Your task to perform on an android device: Look for the Drill machines in the Tools & Hardware category in the Snapdeal app.
Image 0: 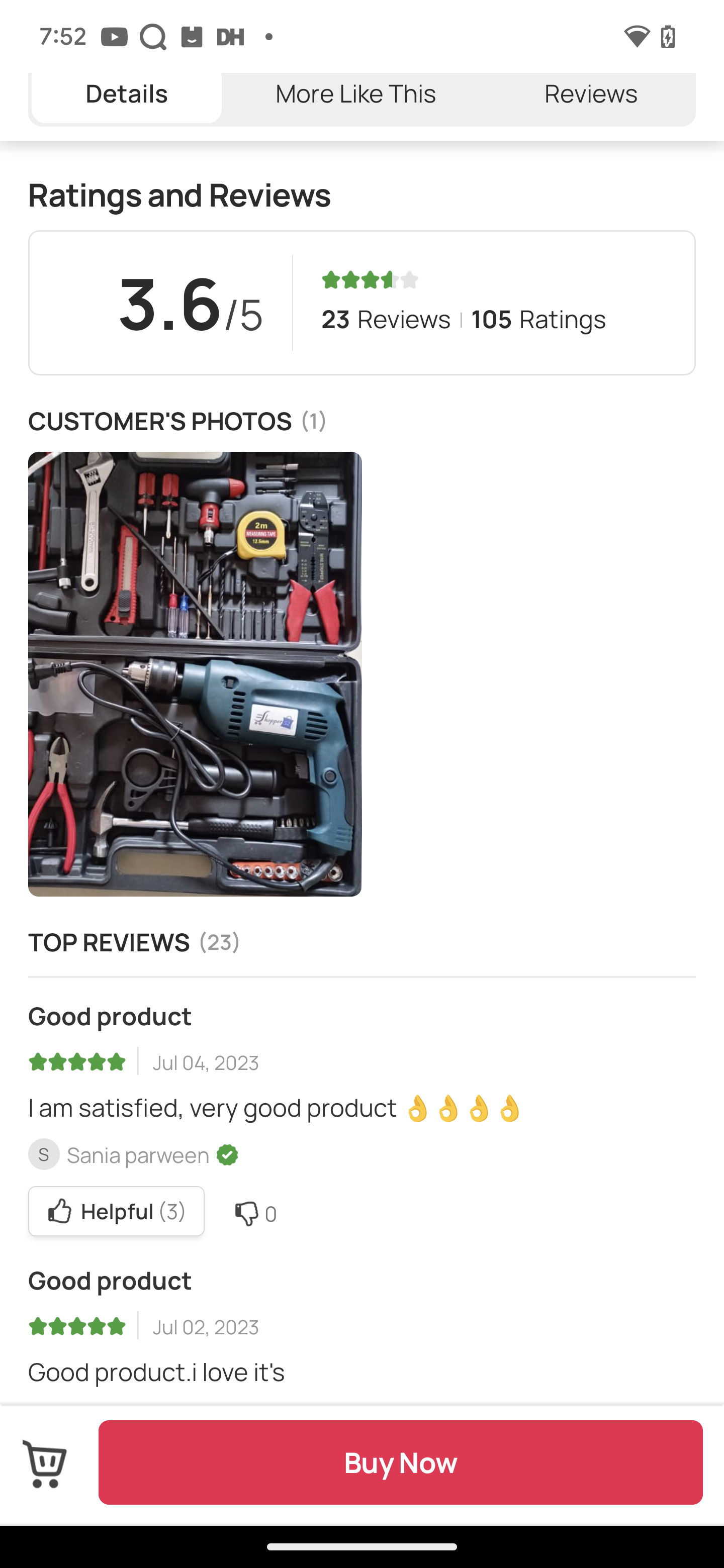
Go back to the previous page
Step 0: press back button
Image 1: 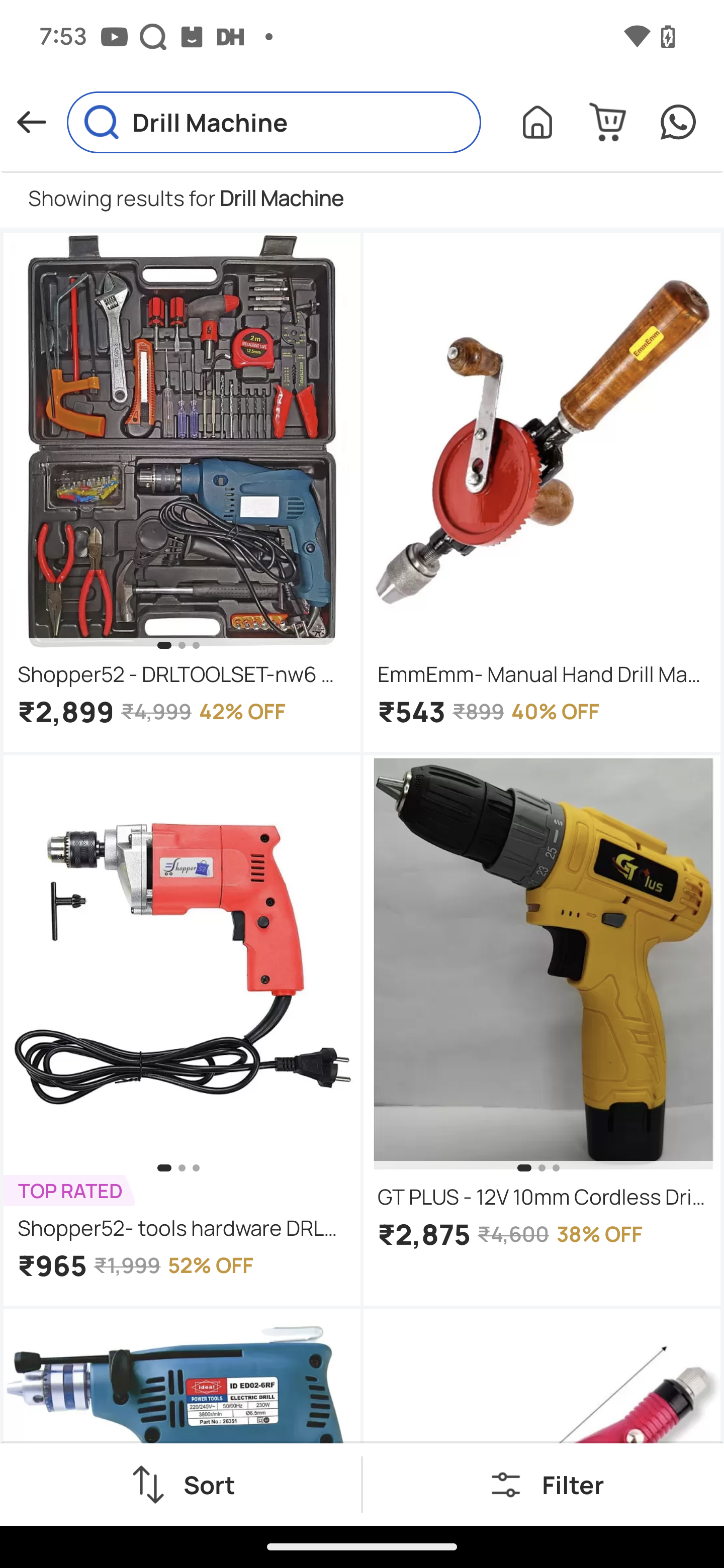
Click on the filter button
Step 1: click (573, 1484)
Image 2: 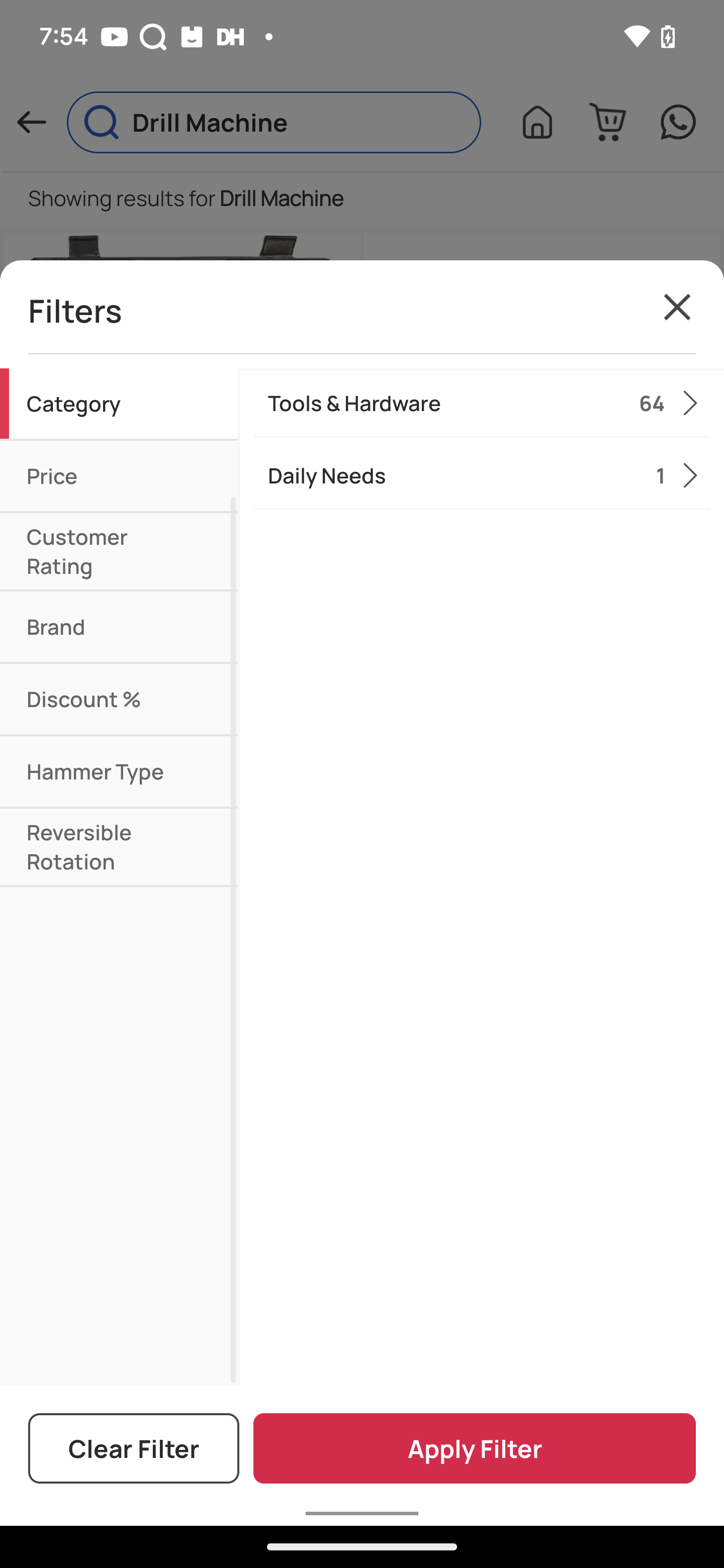
Click on the tools and hardware
Step 2: click (440, 403)
Image 3: 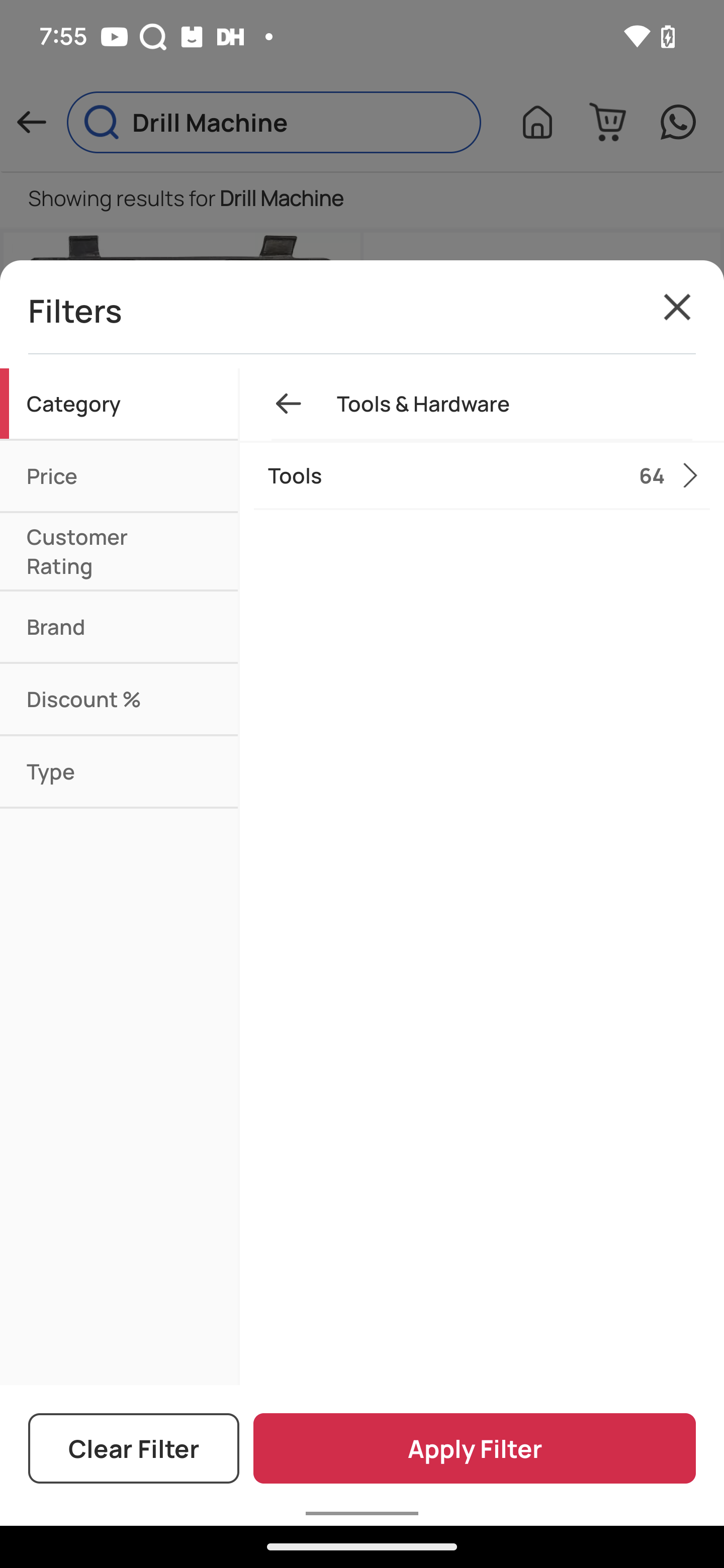
Click on the apply filter
Step 3: click (475, 1448)